Your task to perform on an android device:  Open the Tripadvisor app and check the review of the waste to wonder park
Image 0: 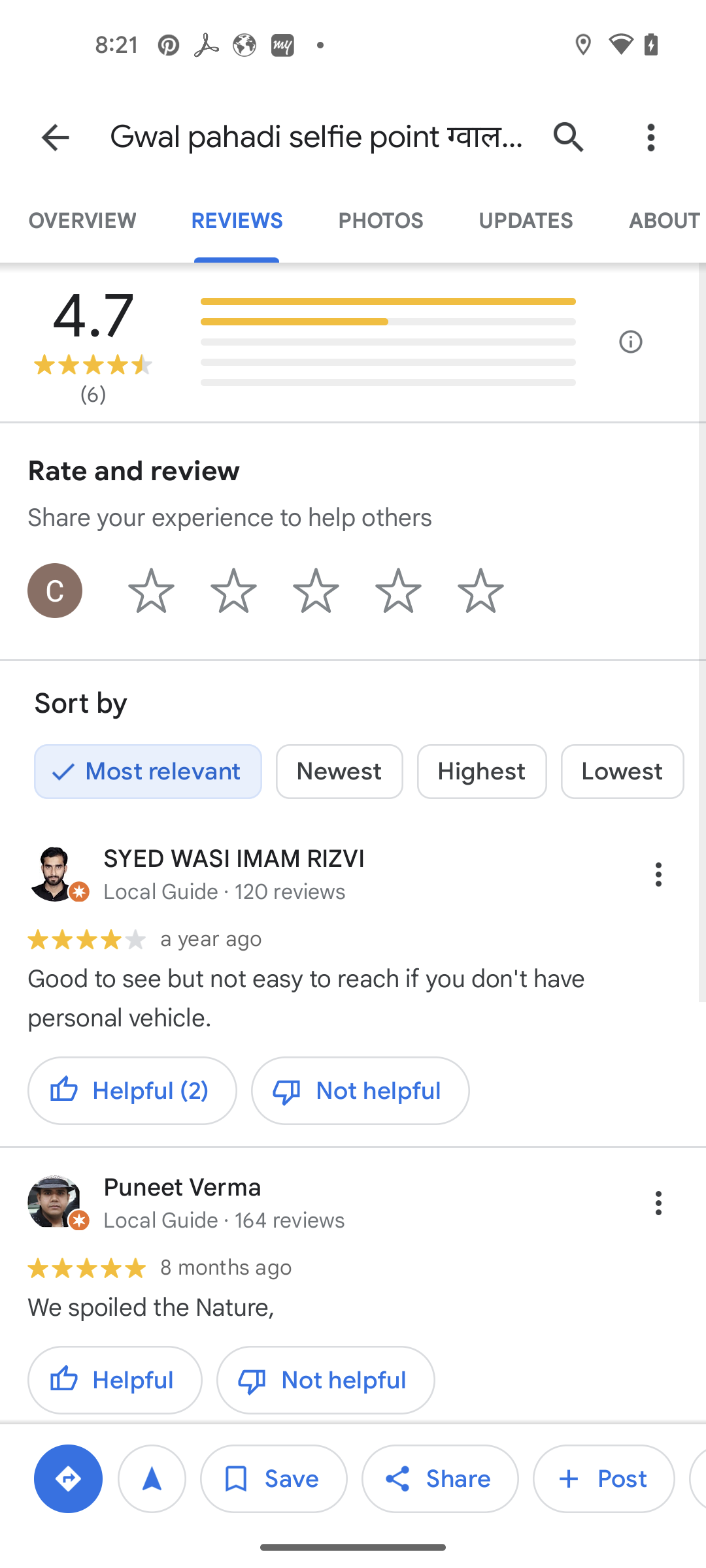
Open the Tripadvisor app
Step 0: open app "Tripadvisor"
Image 1: 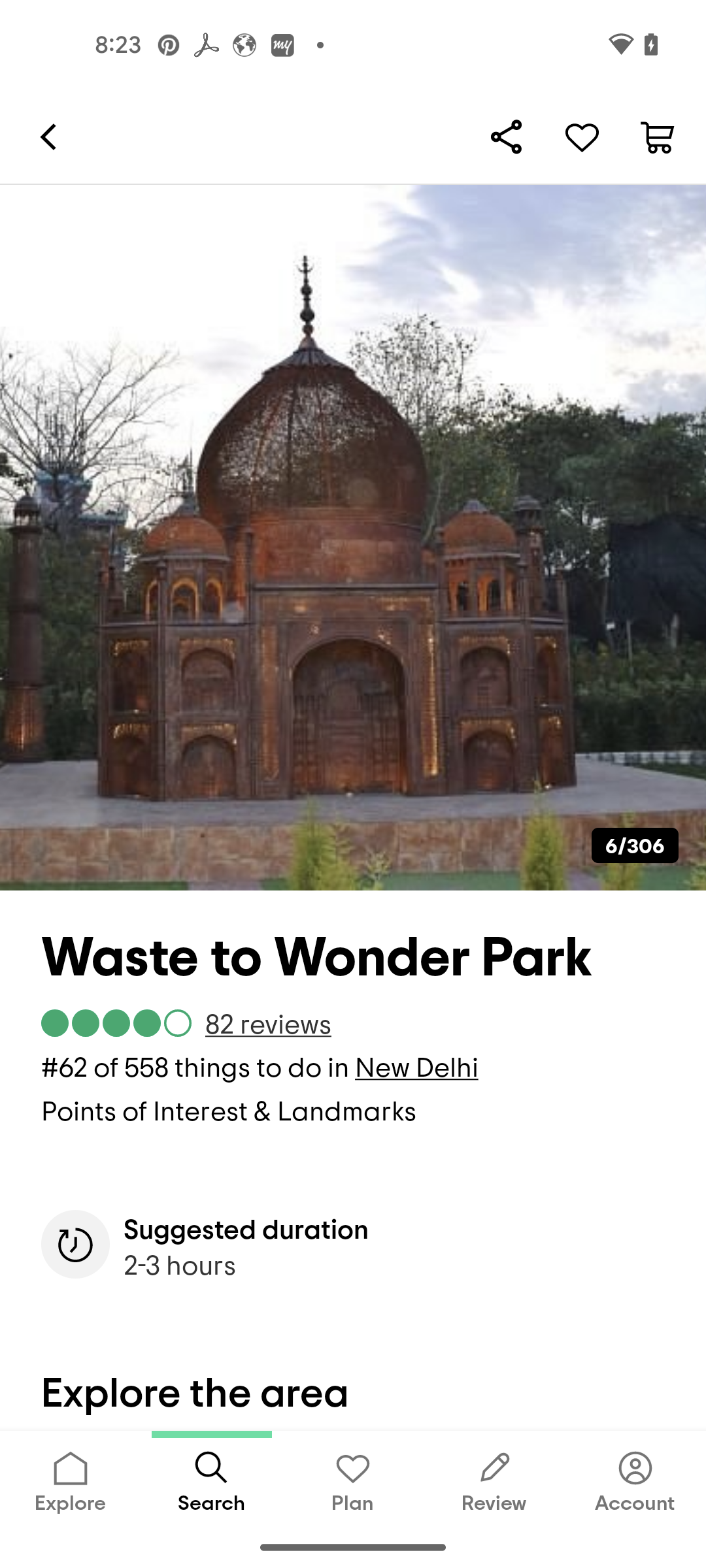
swipe up for review
Step 1: scroll down
Image 2: 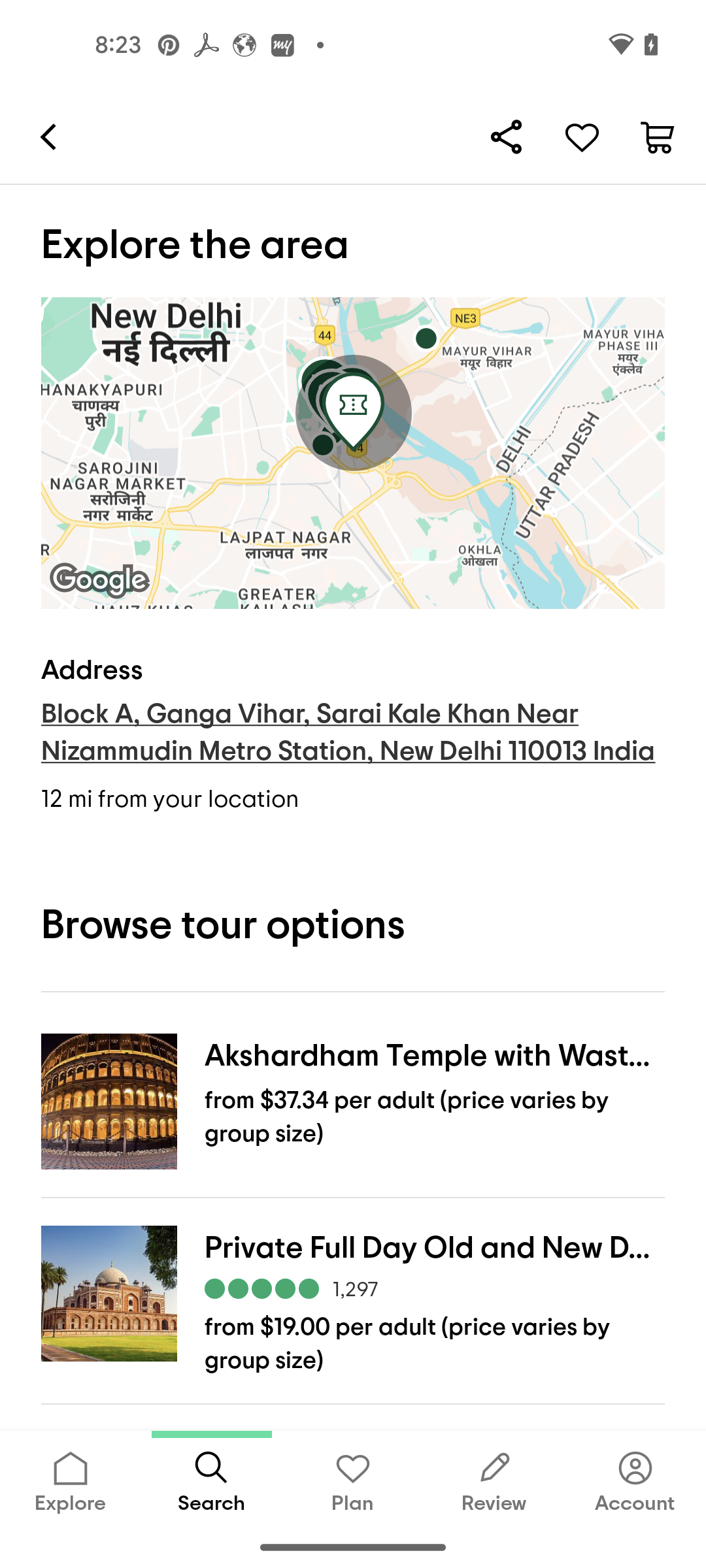
swipe up for review
Step 2: scroll down
Image 3: 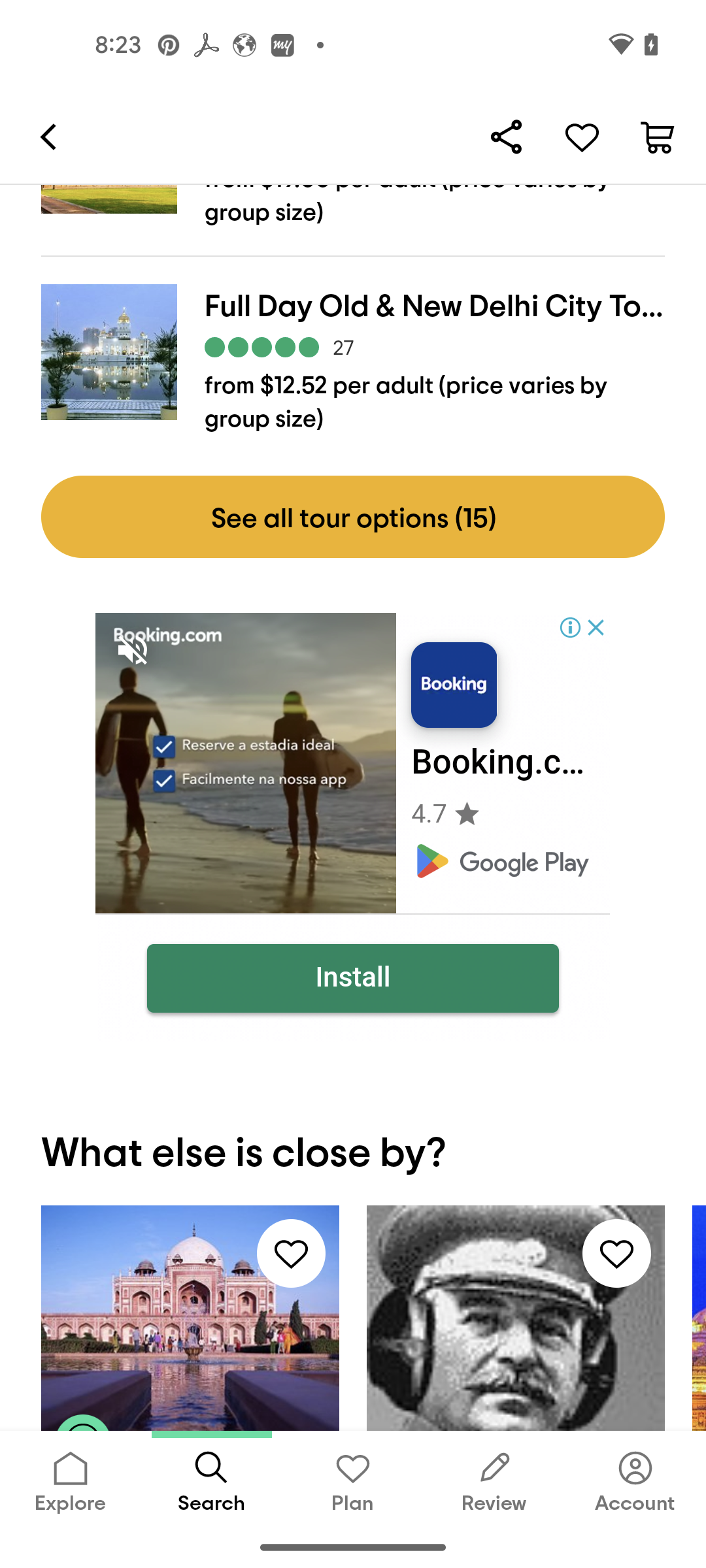
swipe up for review
Step 3: scroll down
Image 4: 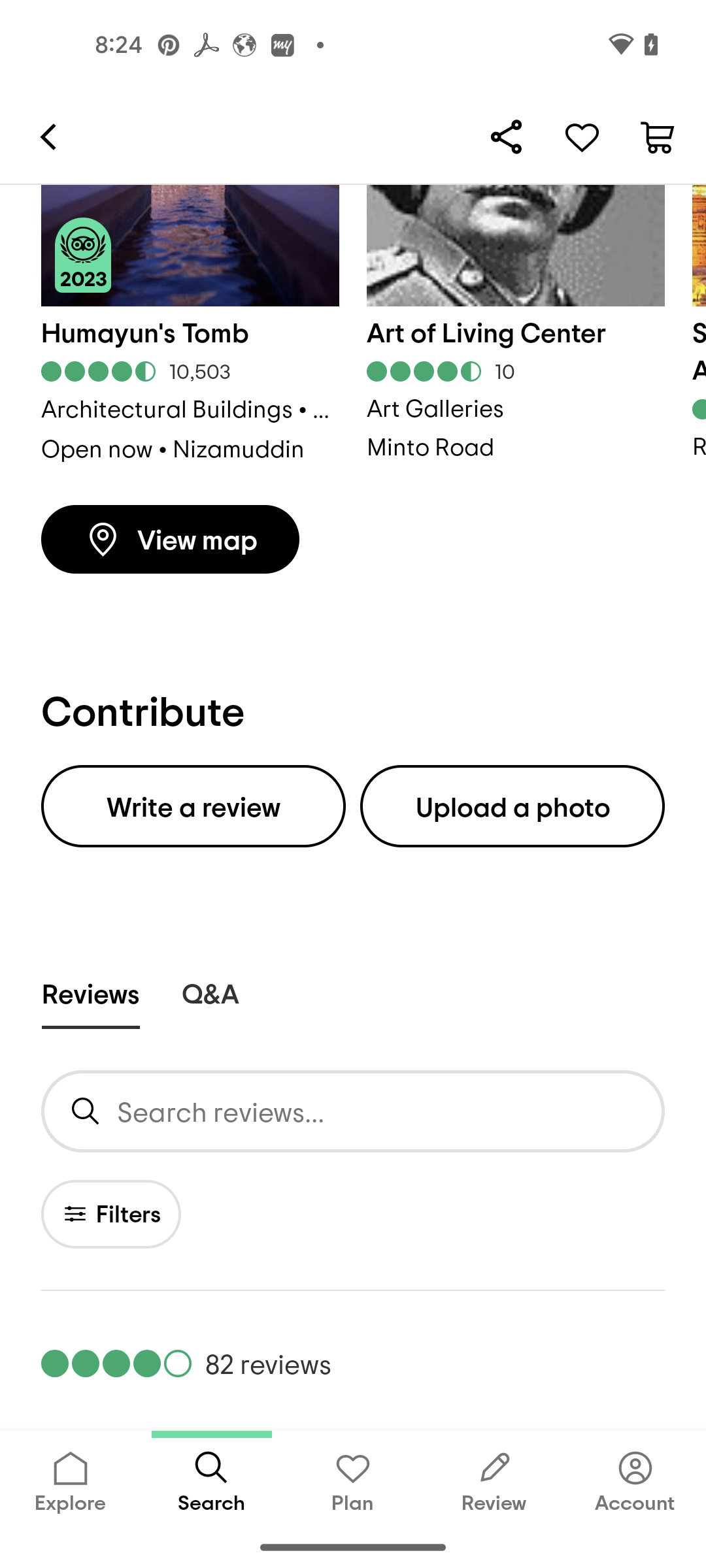
swipe up for review
Step 4: scroll down